Your task to perform on an android device: I like the first car, the Honda City V Petrol MT, and I'd want to read some reviews on it.
Image 0: 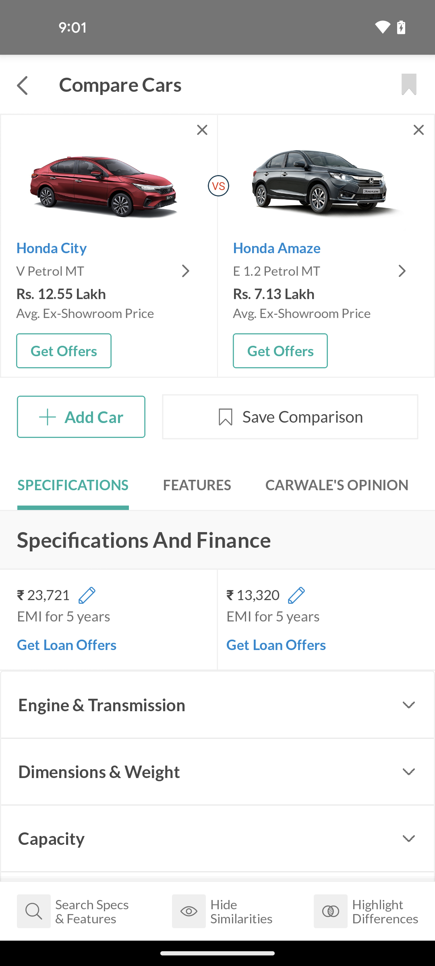
click on the first car Honda City
Step 0: click (109, 246)
Image 1: 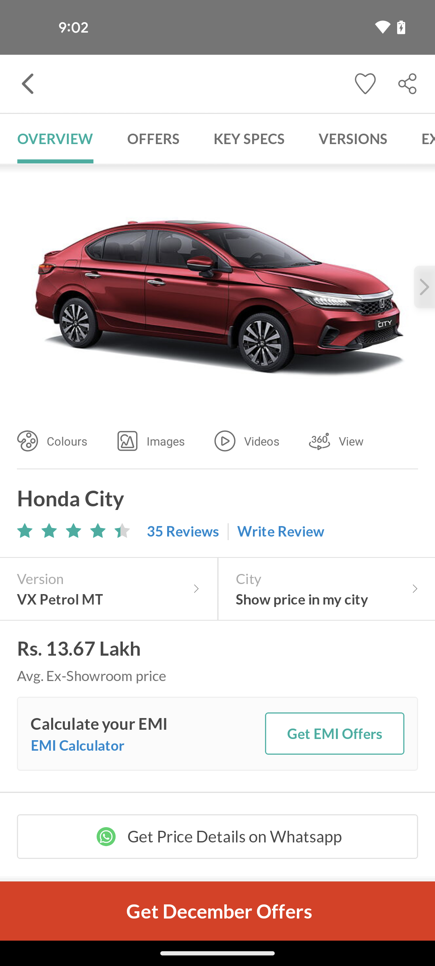
swipe left on the top menu
Step 1: scroll right
Image 2: 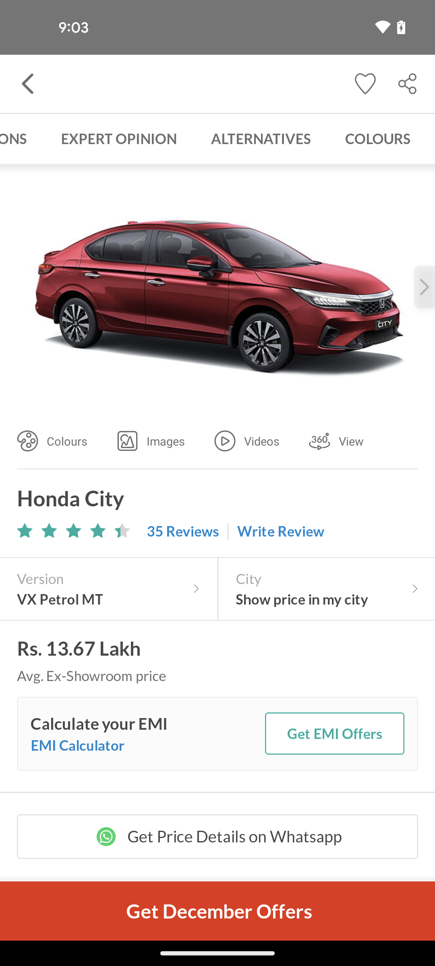
swipe left on the top menu
Step 2: scroll right
Image 3: 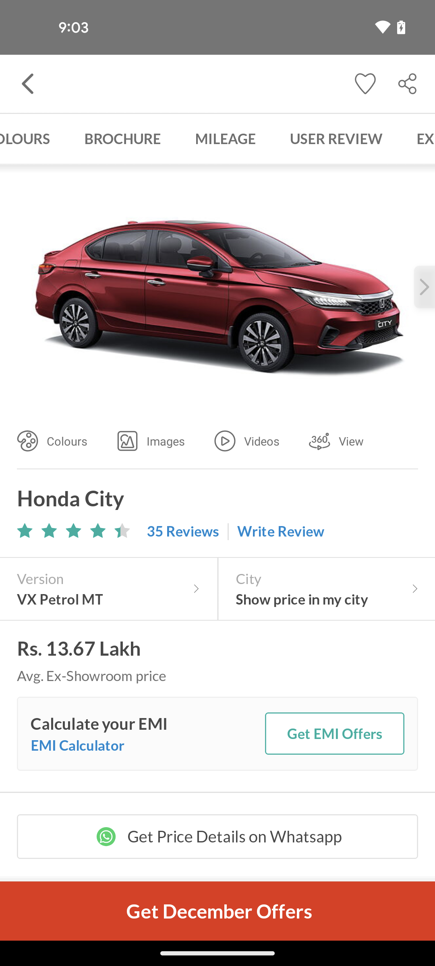
click on User Review option
Step 3: click (336, 138)